Your task to perform on an android device: Find a presquile district present in near Lyon City, France.
Image 0: 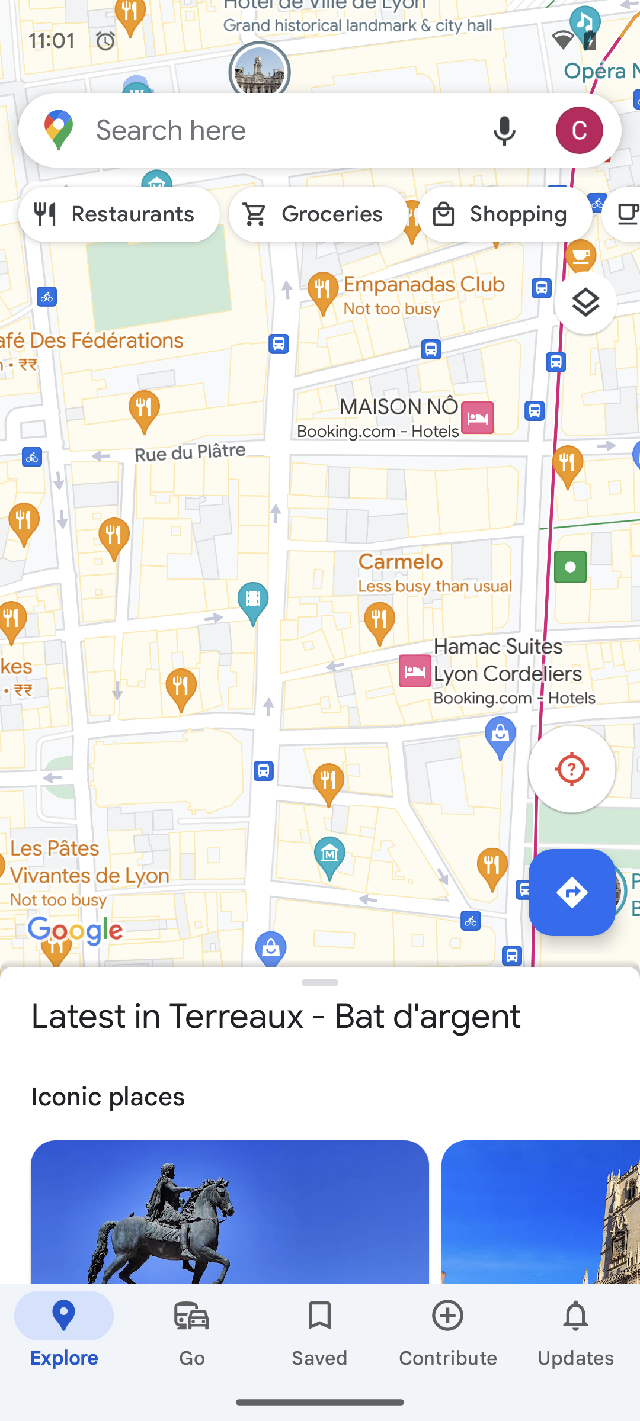
Tap on the search bar present on the screen.
Step 0: click (281, 130)
Image 1: 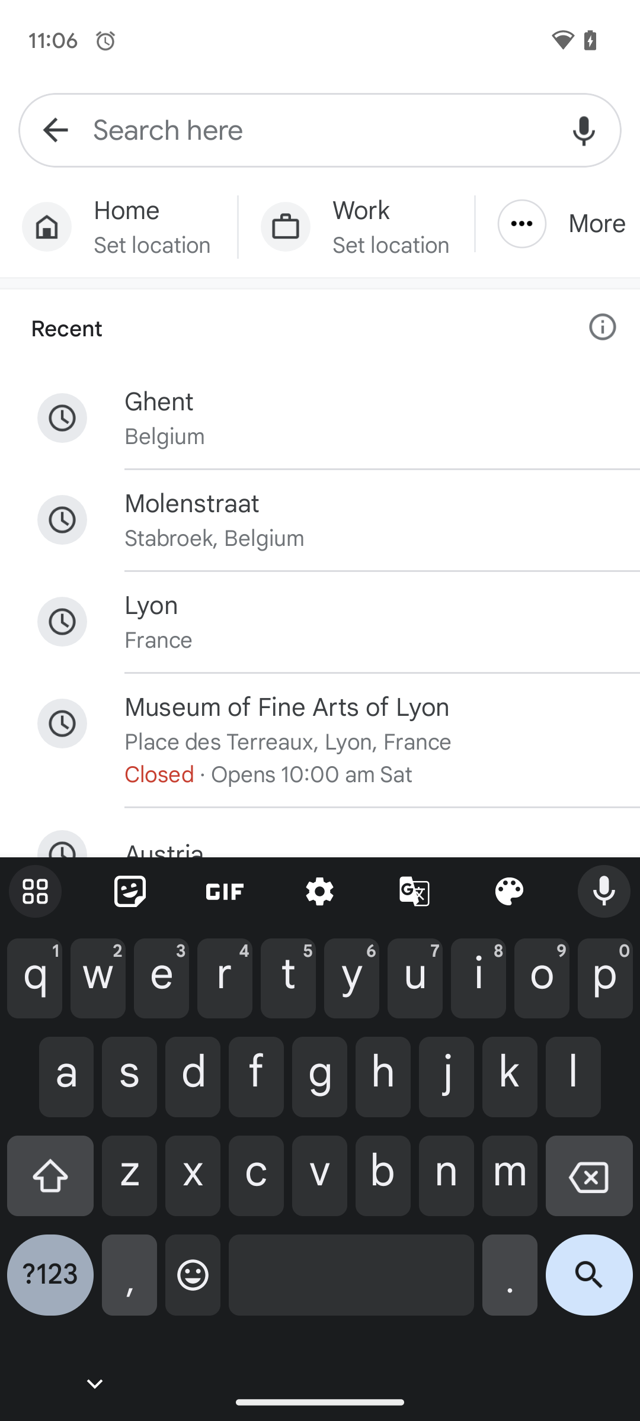
presquile district in Lyon City
Step 1: type "presquile district in Lyon city"
Image 2: 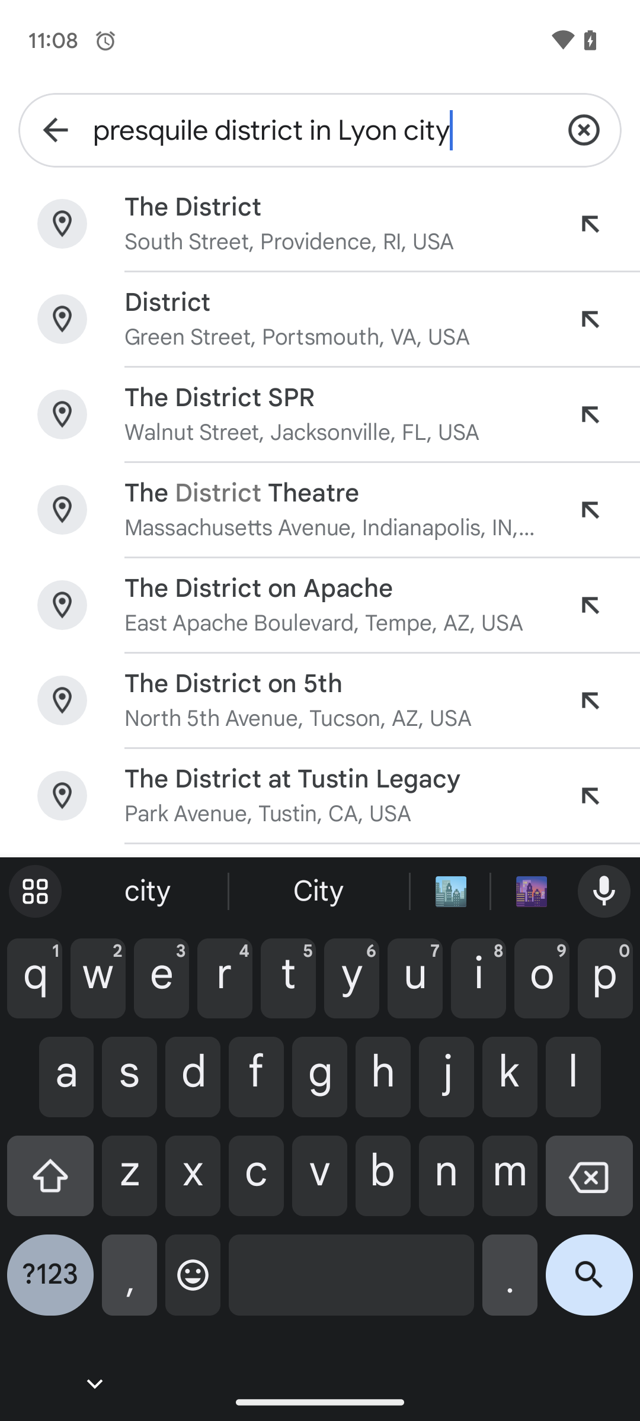
Tap on the search icon present on the screen.
Step 2: click (589, 1284)